Your task to perform on an android device: Give my friend Karin.iversen@example.com access to my Lyon Book Festival event via Gmail.
Image 0: 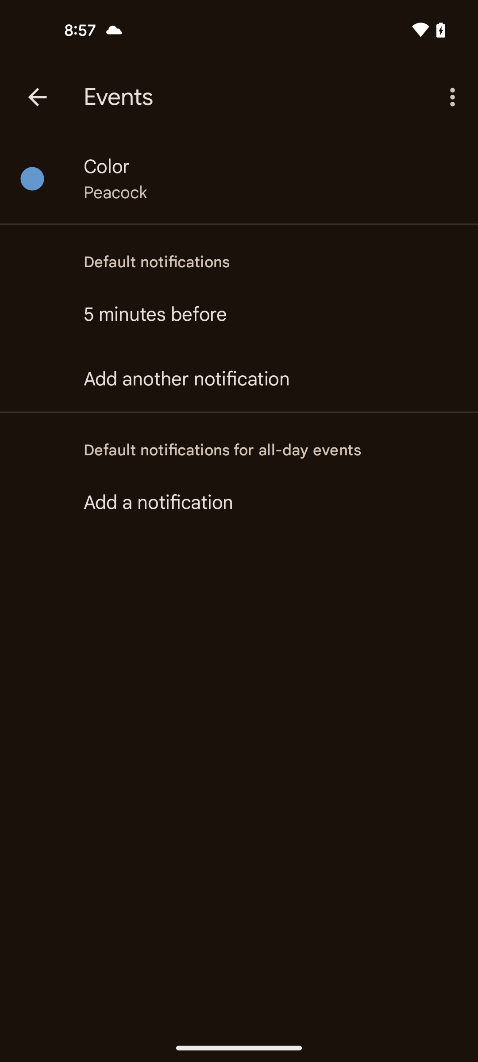
Go back to the previous page
Step 0: press back button
Image 2: 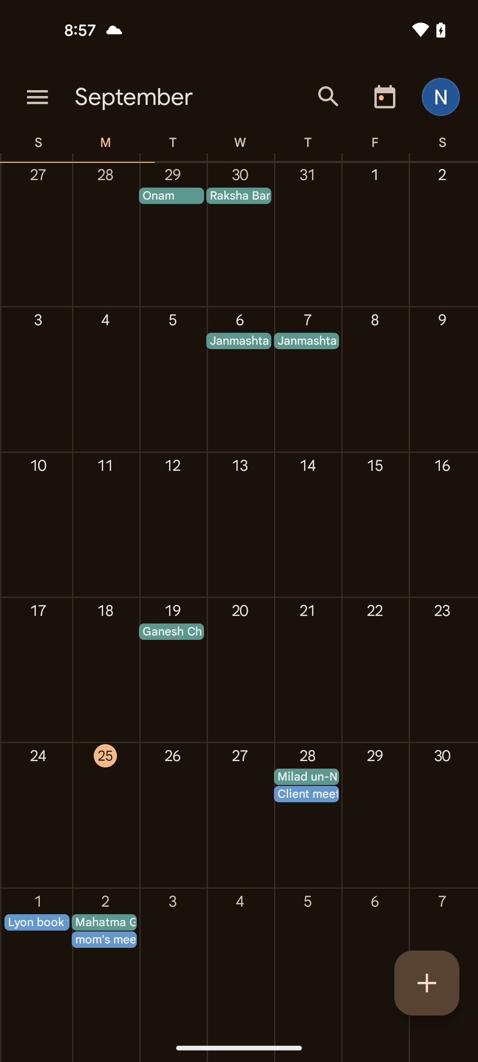
Tap on the one october calender
Step 2: click (38, 962)
Image 3: 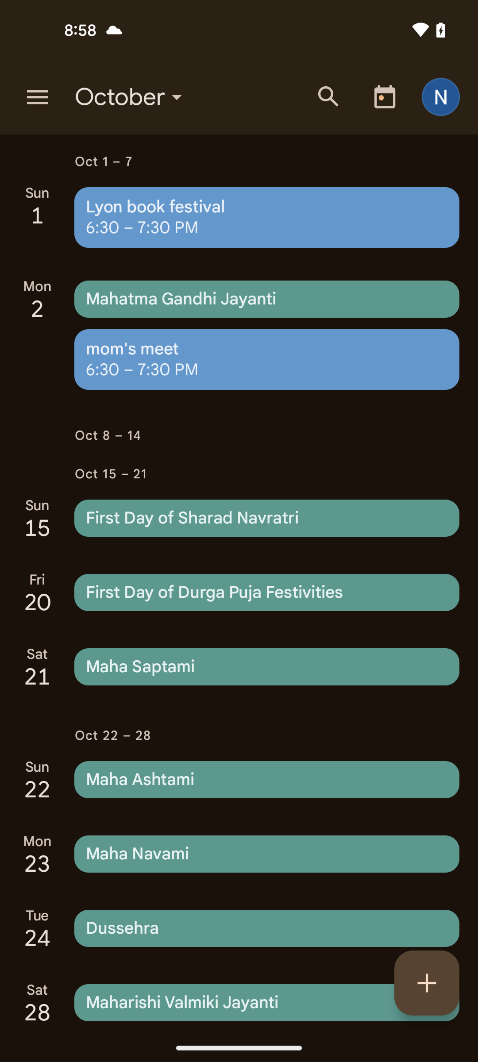
Tap on the Lyon book festival option
Step 3: click (267, 217)
Image 4: 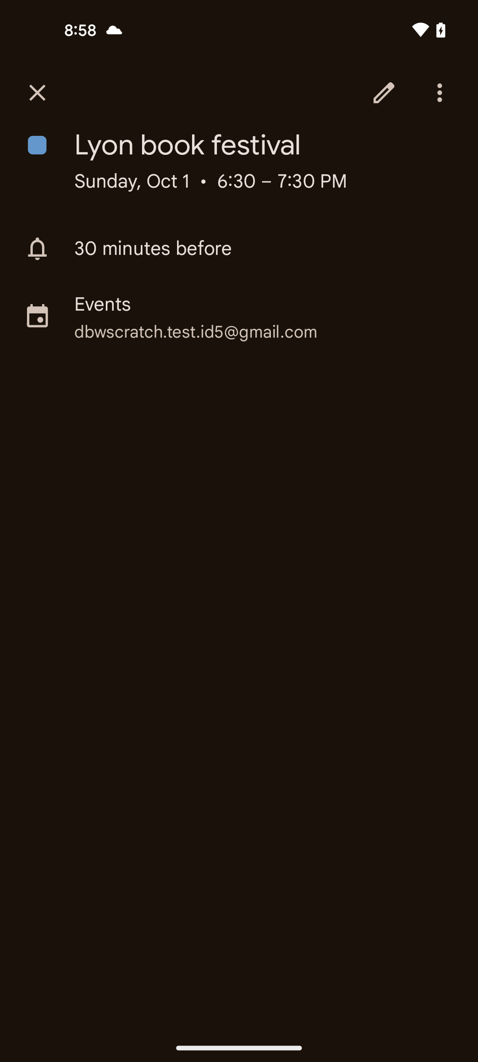
Tap on the pencil icon
Step 4: click (384, 92)
Image 5: 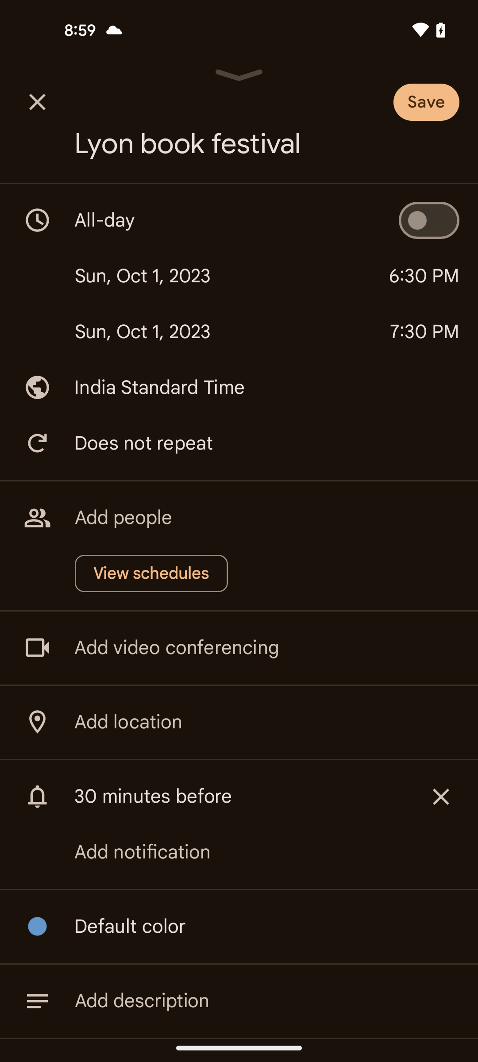
Tap on the add video conferencing option
Step 5: click (262, 647)
Image 6: 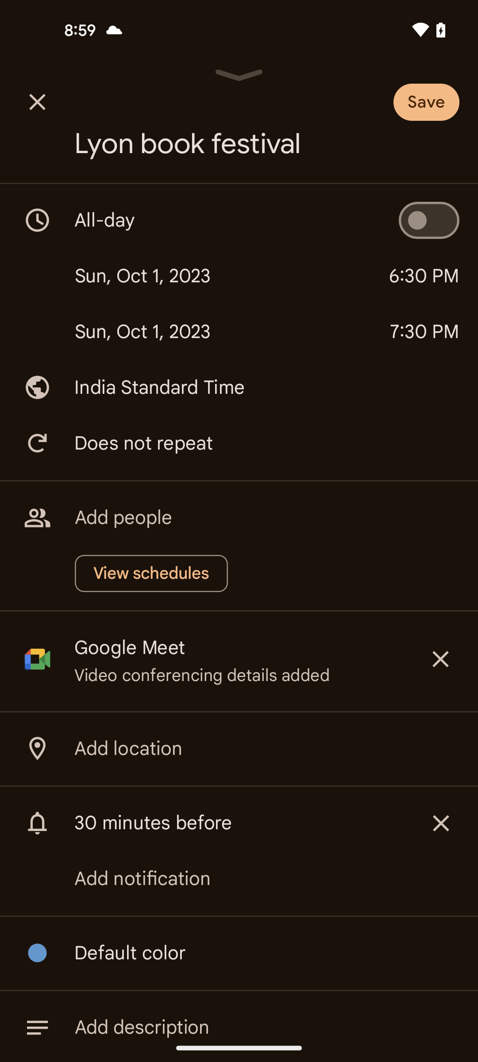
Tap on the save button option at the top right corner of the screen
Step 6: click (445, 96)
Image 7: 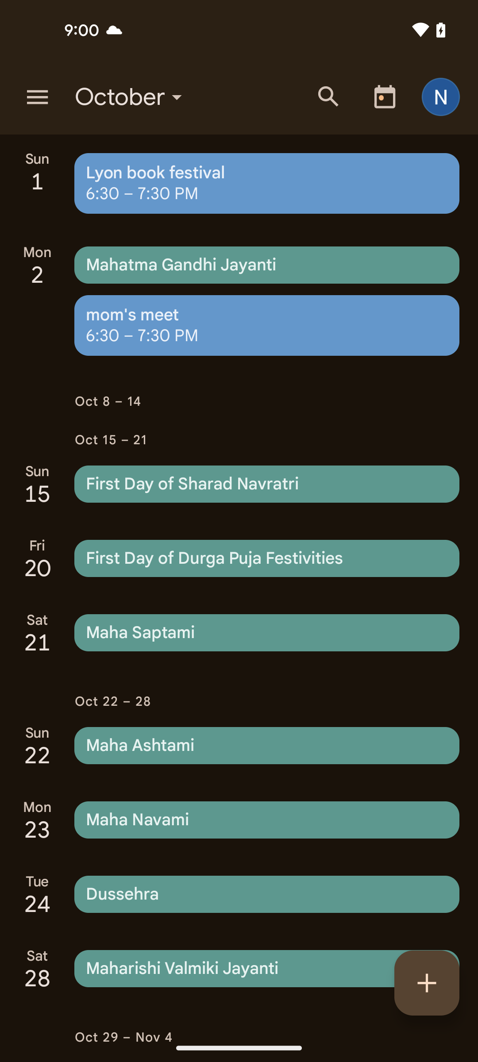
Tap on the Lyon book festival
Step 7: click (267, 183)
Image 8: 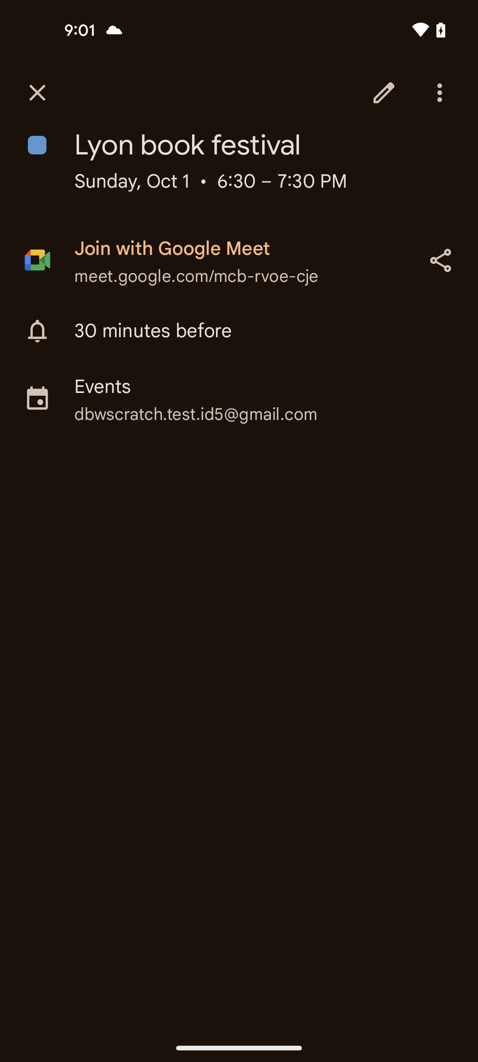
Tap on the share icon
Step 8: click (440, 260)
Image 9: 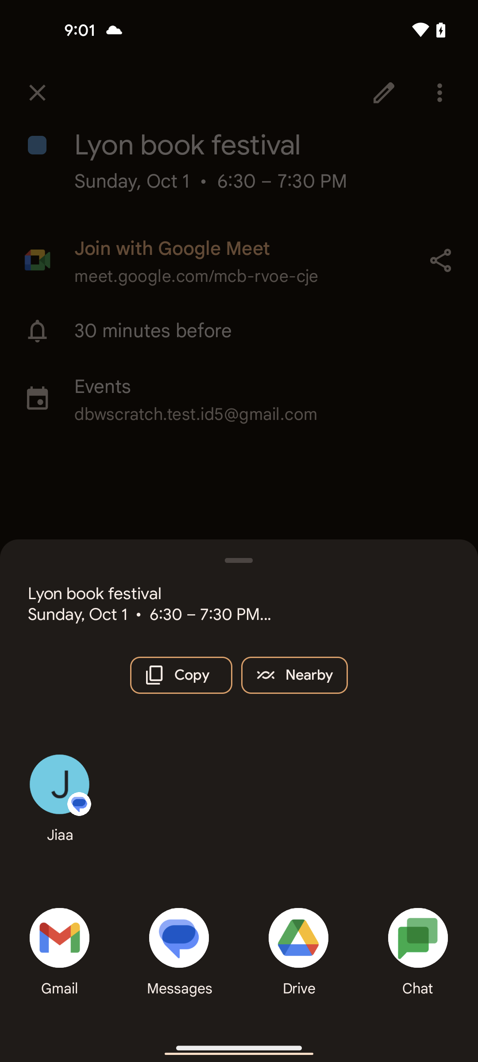
Select the gmail option at the bottom left corner of the screen
Step 9: click (59, 938)
Image 10: 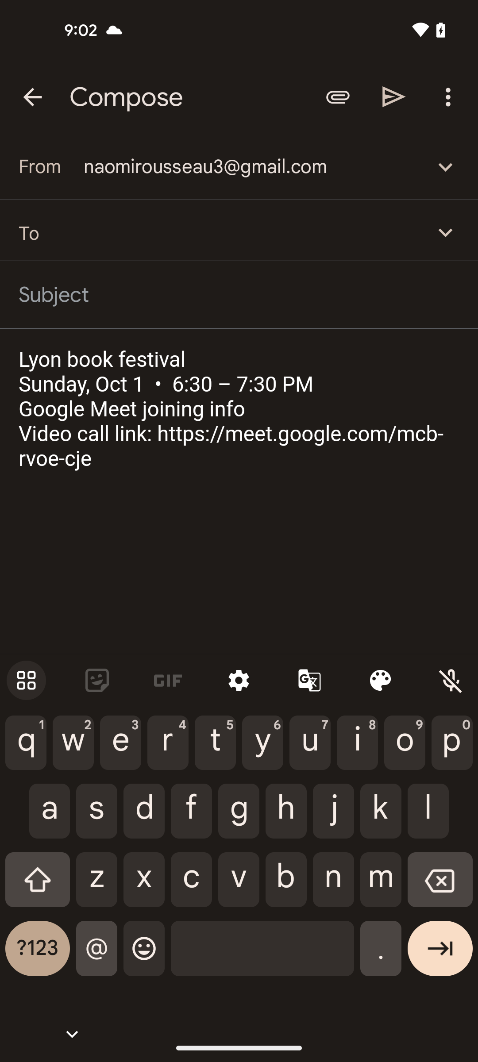
Select the mail Karin.iversen@example.com
Step 10: type "Karin.iversen@example.com"